Your task to perform on an android device: I should start a class to learn French now that I have some spare time to make the most of it. using the Duolingo app
Image 0: 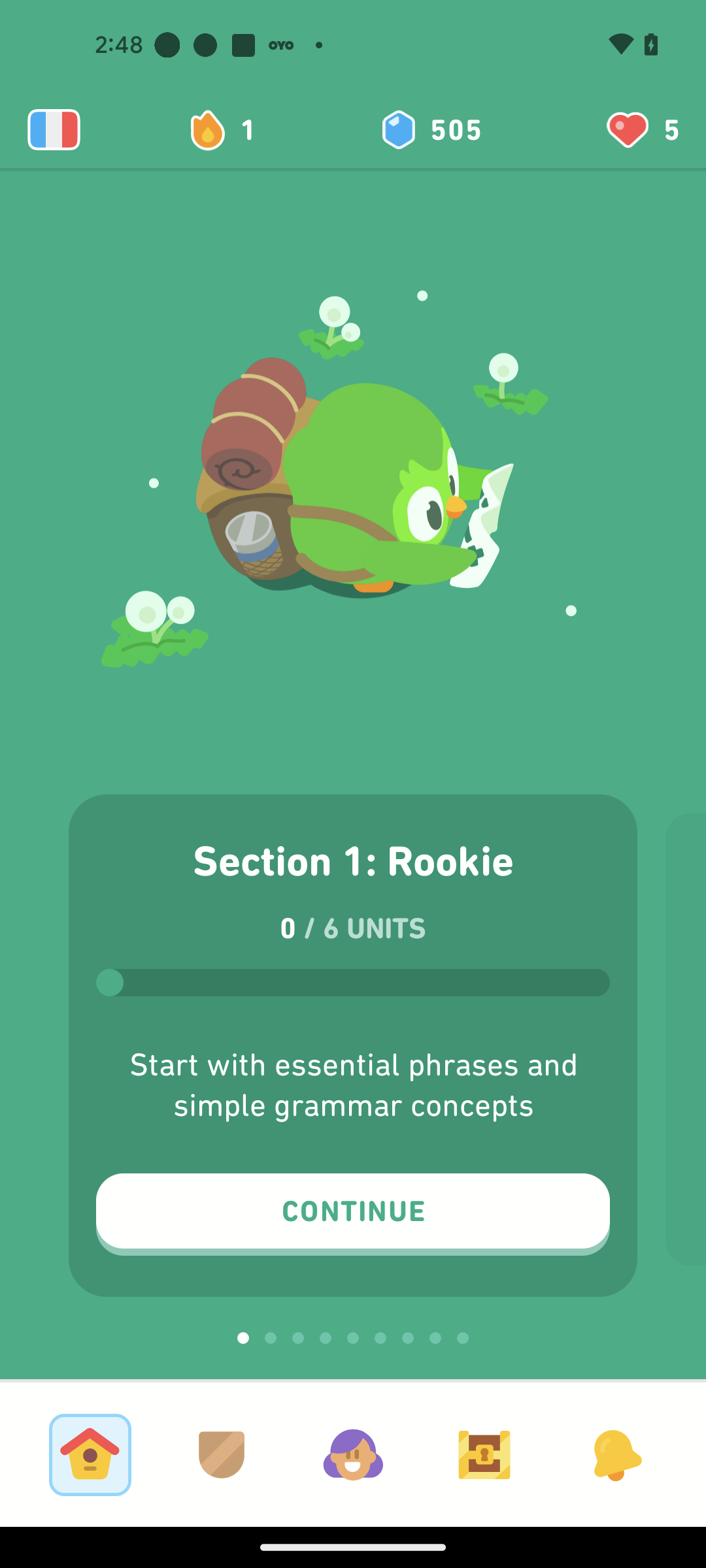
Click on the Continue button
Step 0: click (352, 1215)
Image 1: 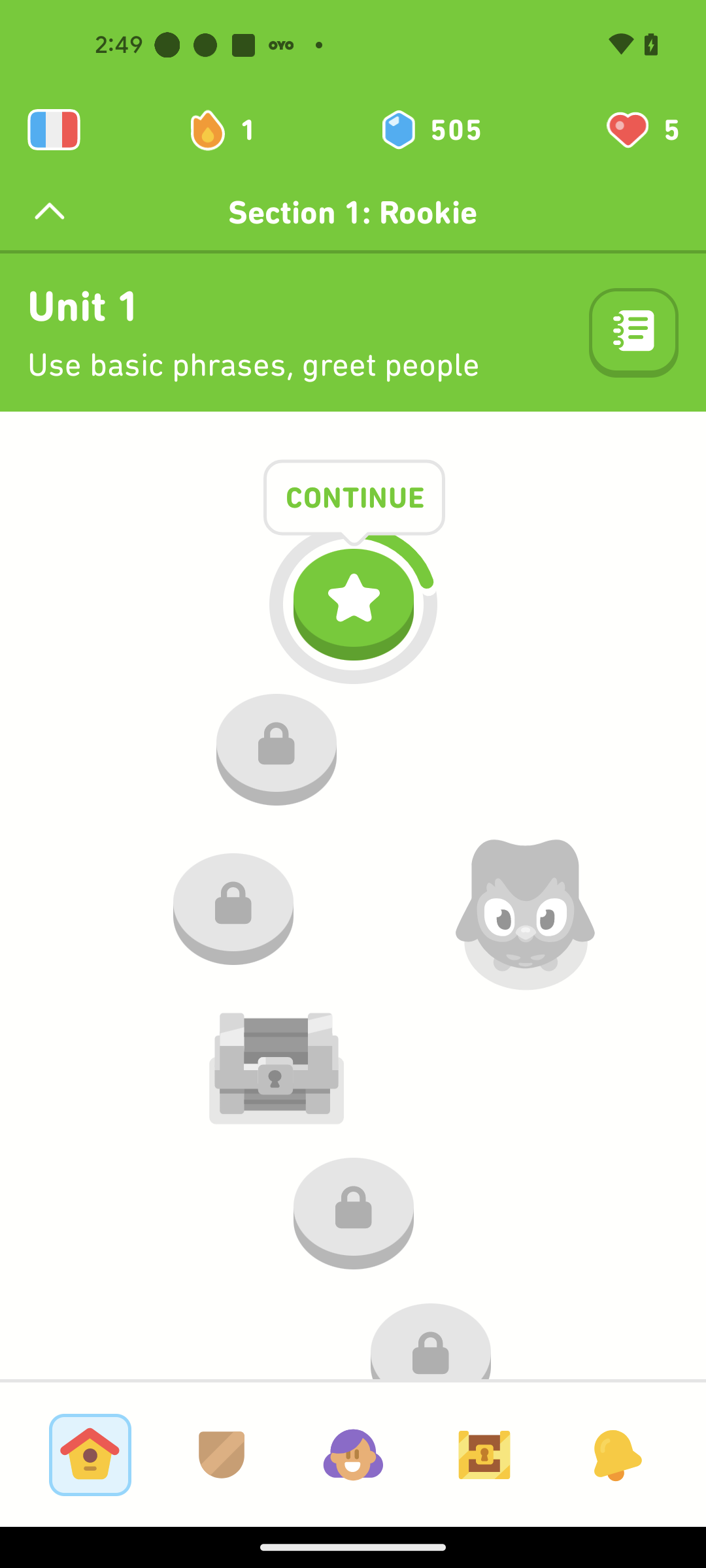
Click on the Continue option
Step 1: click (354, 497)